Your task to perform on an android device: show the clock time for San Jose city USA
Image 0: 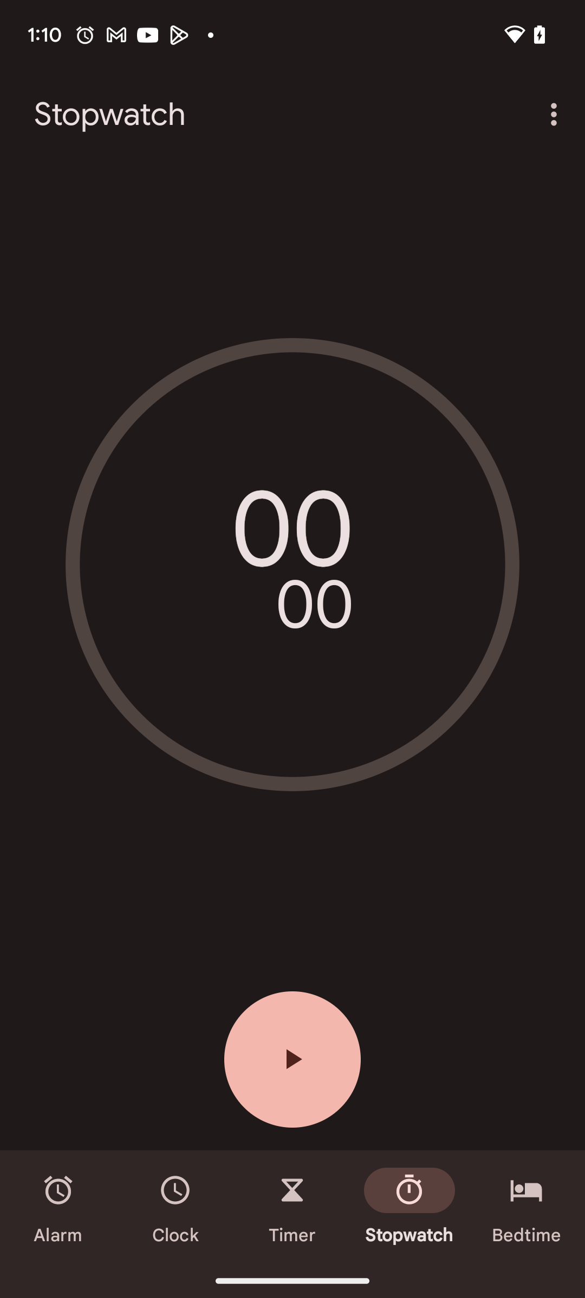
click on the clock tab at the bottom of screen
Step 0: click (175, 1207)
Image 1: 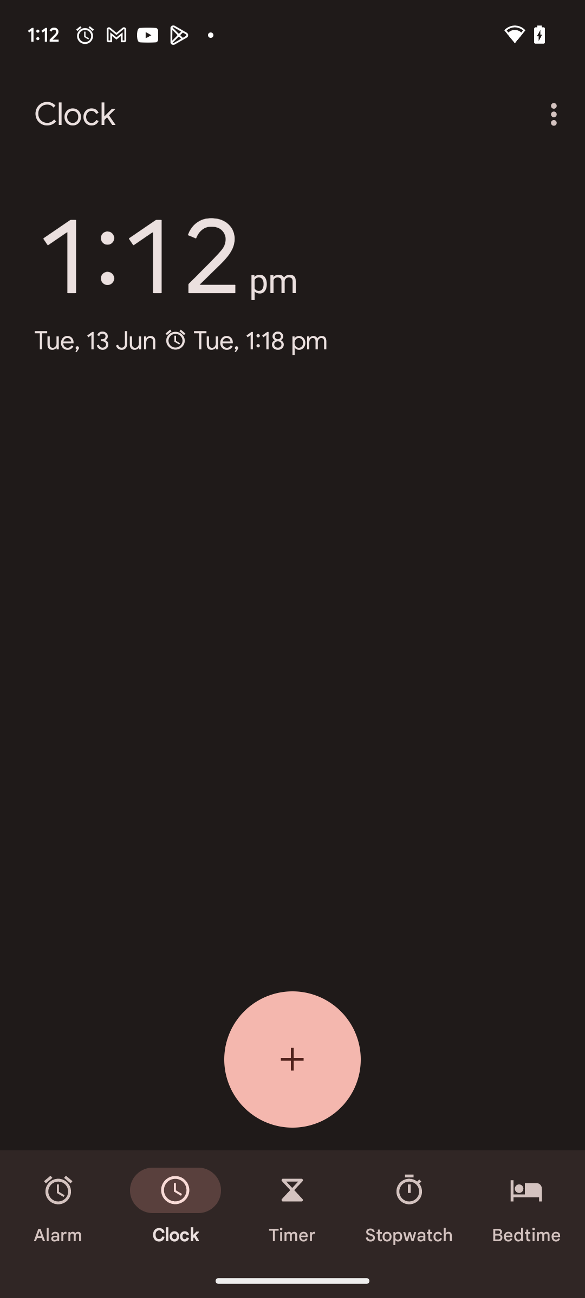
click on the + icon 
Step 1: click (292, 1059)
Image 2: 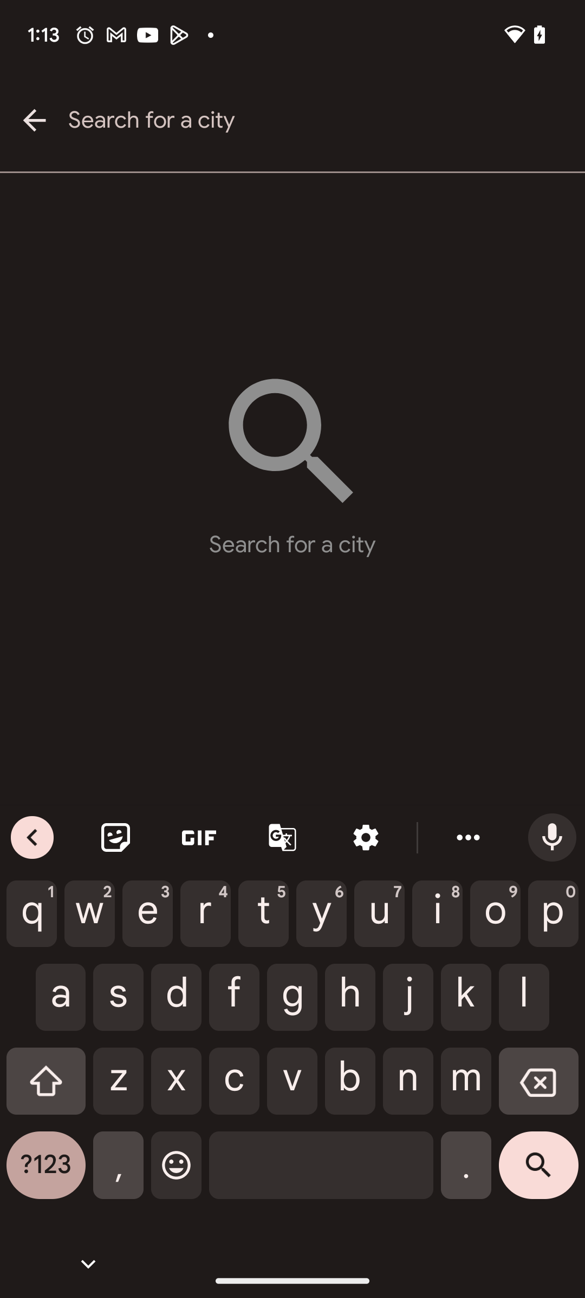
enter San Jose city USA
Step 2: type "San Jose City Usa"
Image 3: 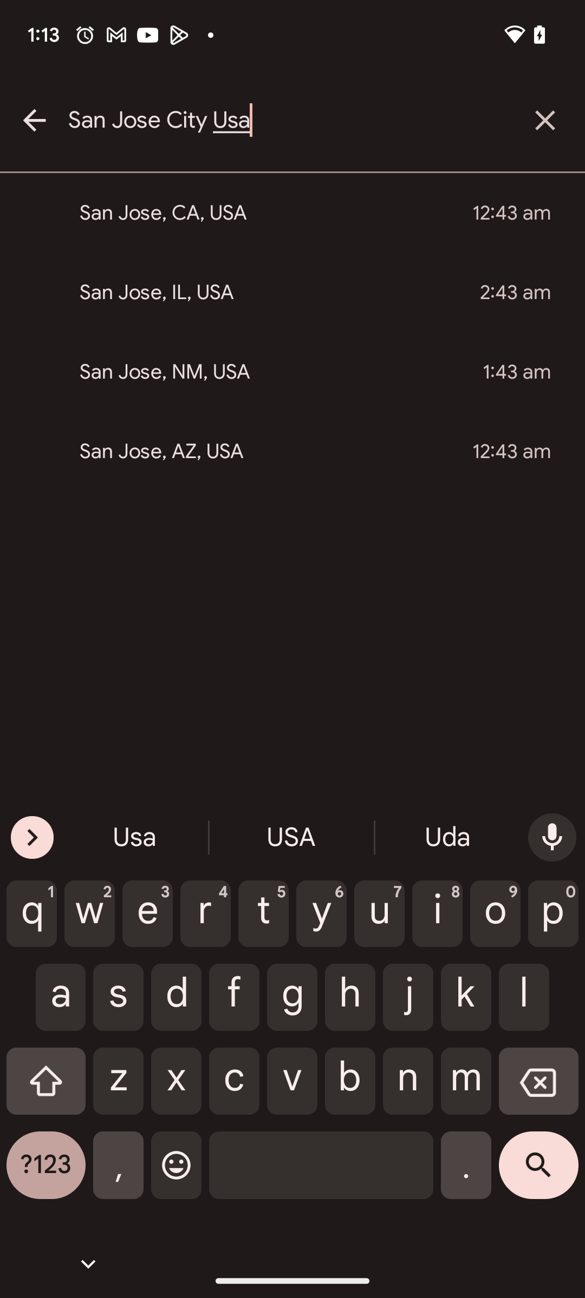
click on the first result 
Step 3: click (252, 213)